Your task to perform on an android device: Open the Contacts app & search for the contact Con2
Image 0: 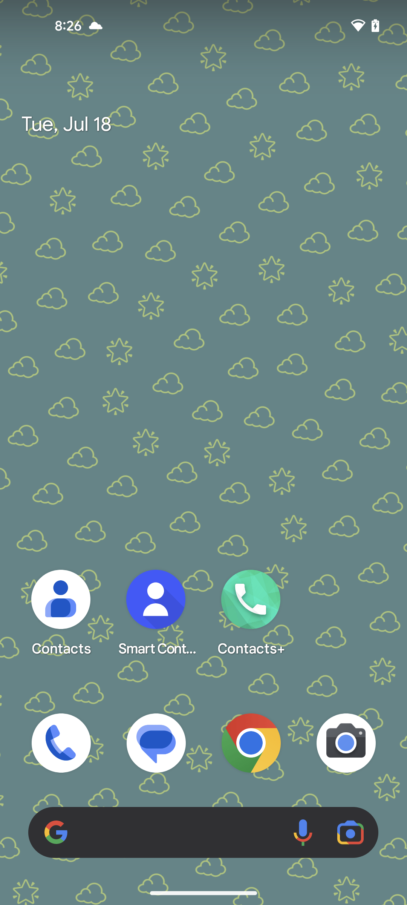
open the Contacts app
Step 0: open app "Contacts"
Image 1: 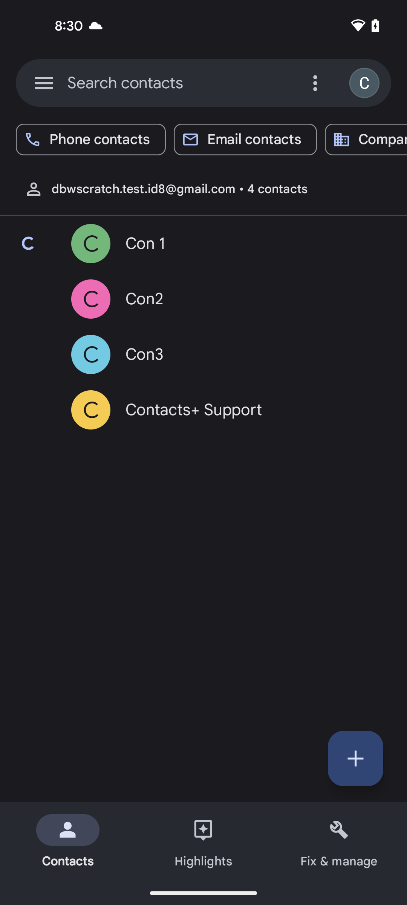
click on the search contacts bar at the top of the screen
Step 1: click (203, 83)
Image 2: 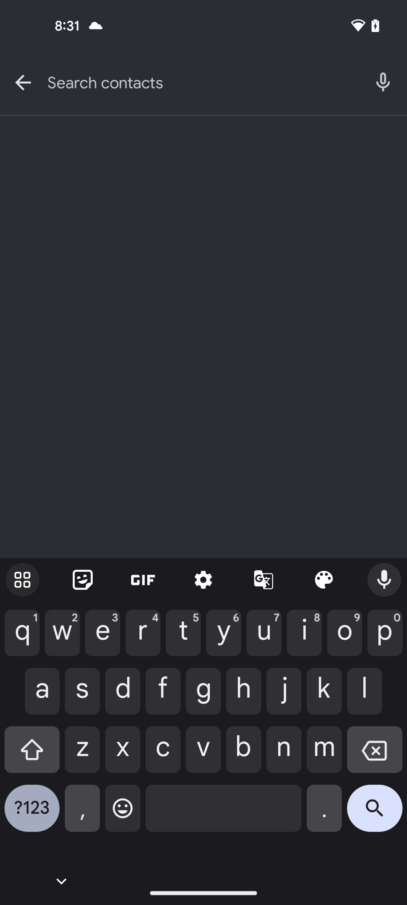
enter the contact name Con2
Step 2: type "Con2"
Image 3: 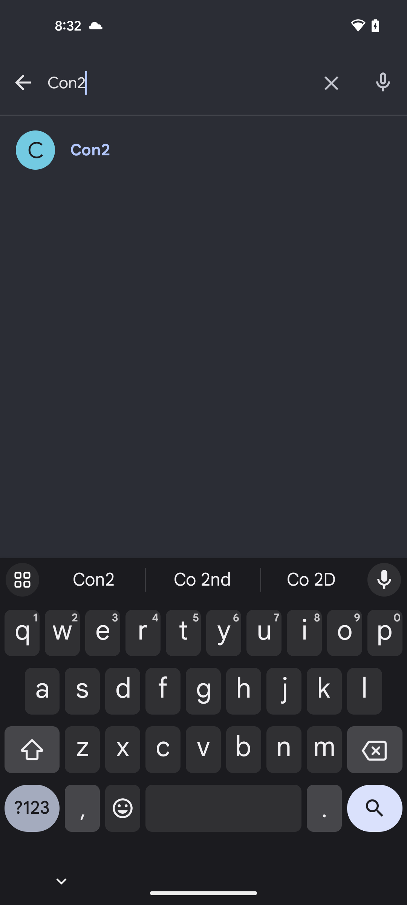
click on first search result
Step 3: click (90, 140)